Your task to perform on an android device: Go to the To Do List app and set Send Email to Manager to repeat
Image 0: 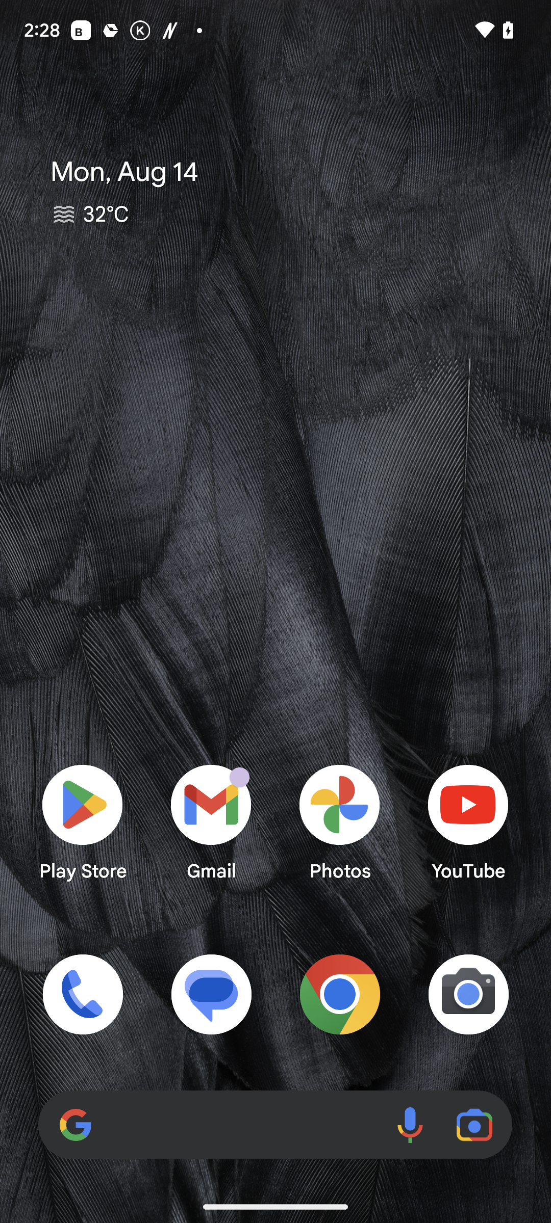
Open the To Do List app
Step 0: open app "To Do List"
Image 1: 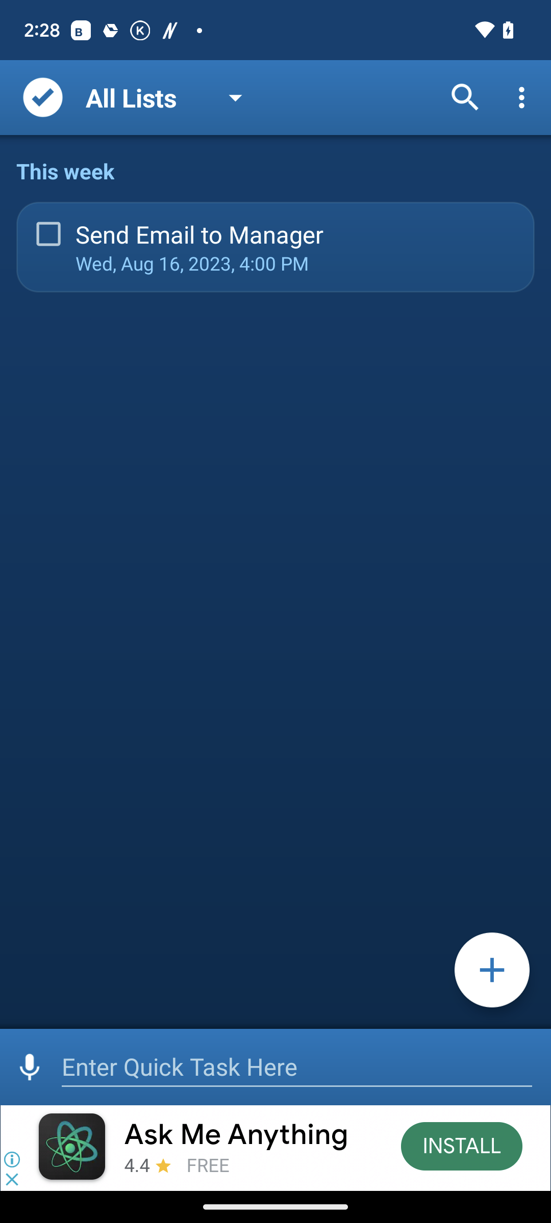
Click on Send Email to Manager 
Step 1: click (294, 234)
Image 2: 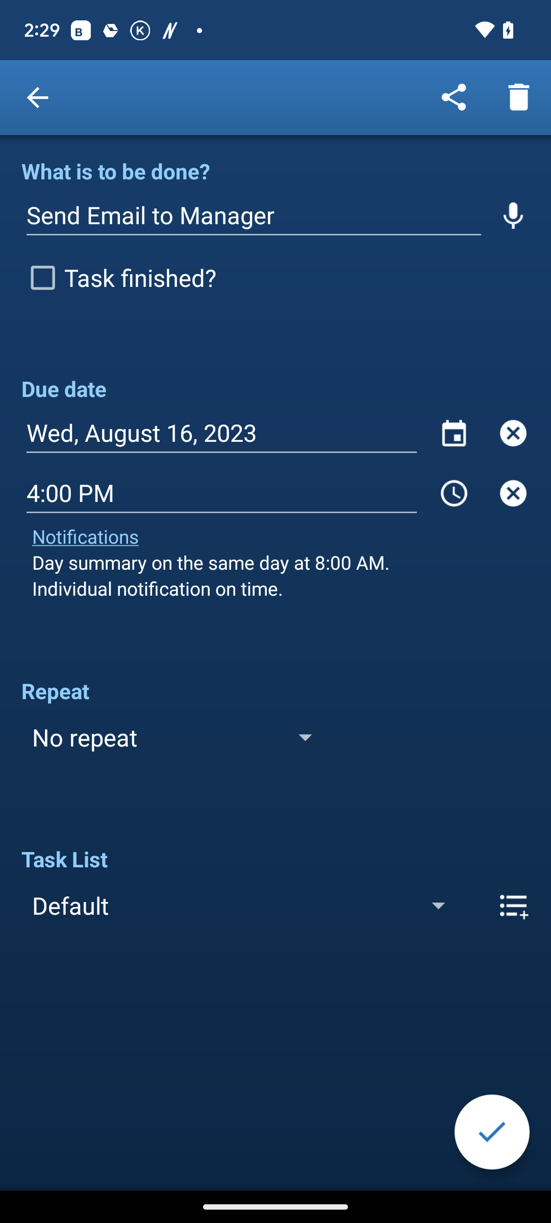
Click on No repeat on the left side of the screen
Step 2: click (92, 737)
Image 3: 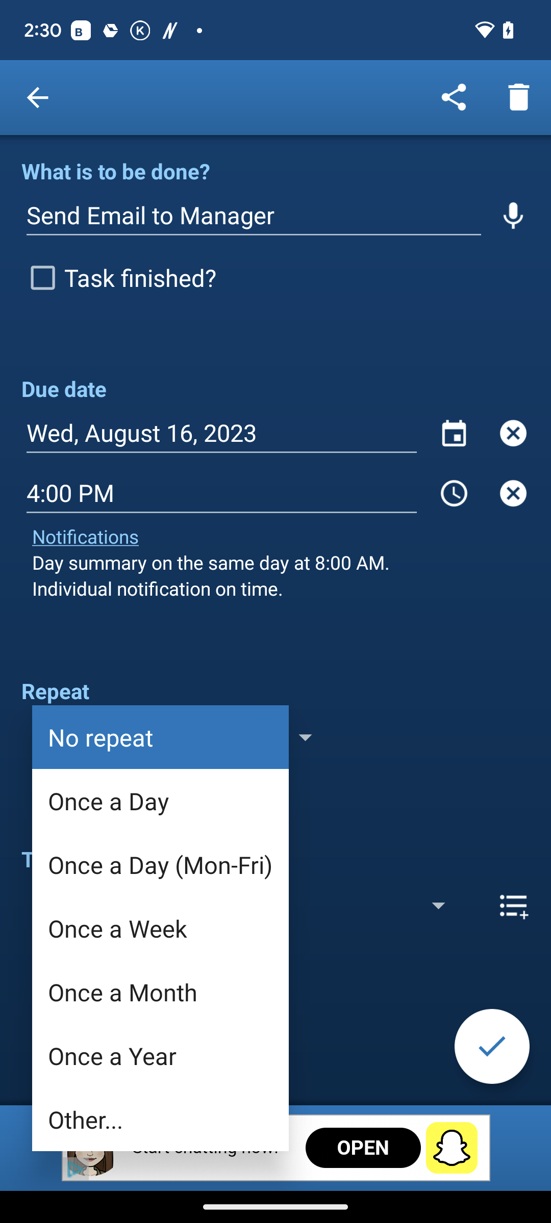
Click on Once a Week in the Repeat section
Step 3: click (160, 928)